Your task to perform on an android device: I'm looking for a new athletic shoe pair. I want to use the Amazon app's new search feature because my old one is growing older
Image 0: 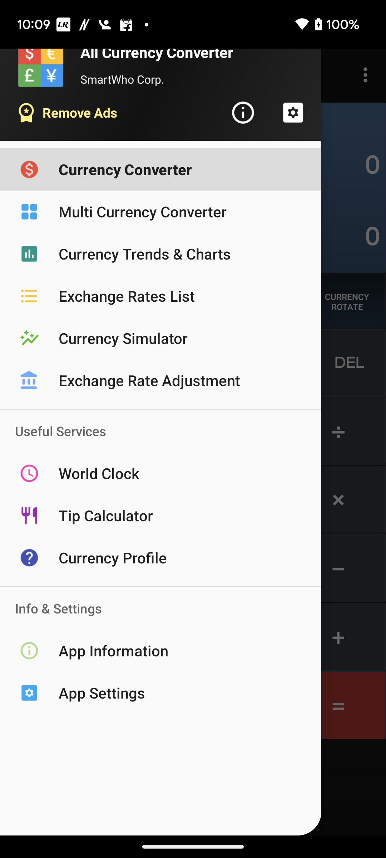
Open the Amazon app
Step 0: open app "Amazon"
Image 1: 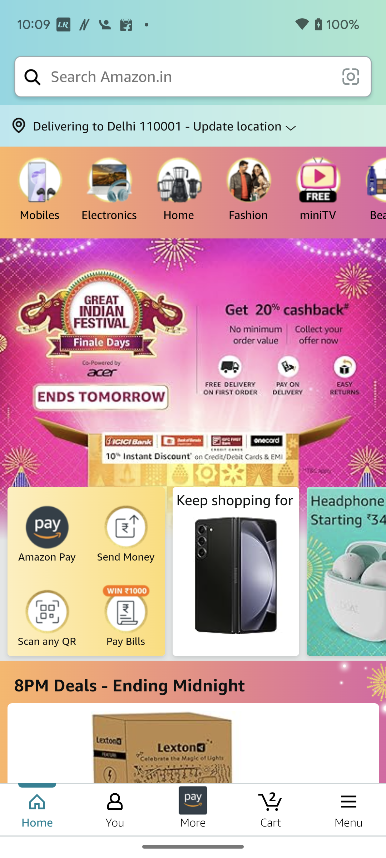
Click on the Search bar 
Step 1: click (190, 77)
Image 2: 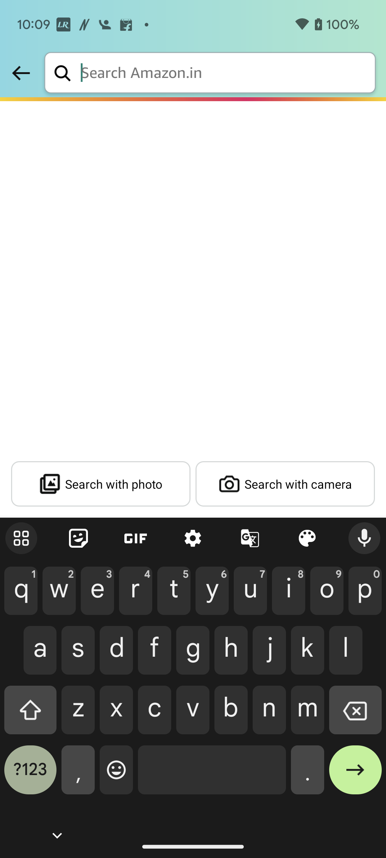
Type athletic shoe in search bar
Step 2: type "Athletic shoe "
Image 3: 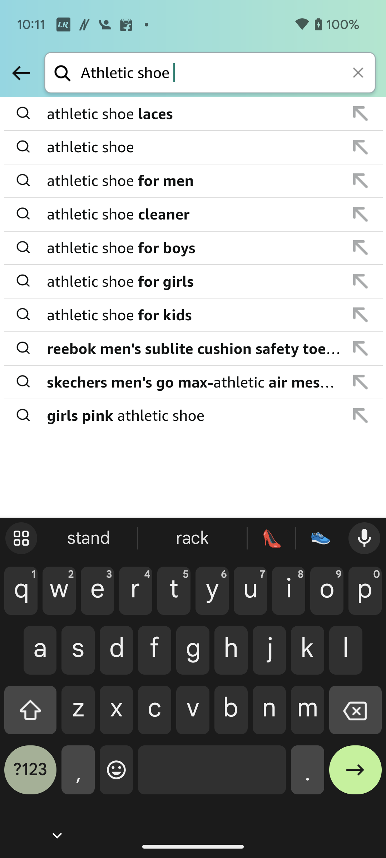
Click on the on the second suggestion 
Step 3: click (194, 147)
Image 4: 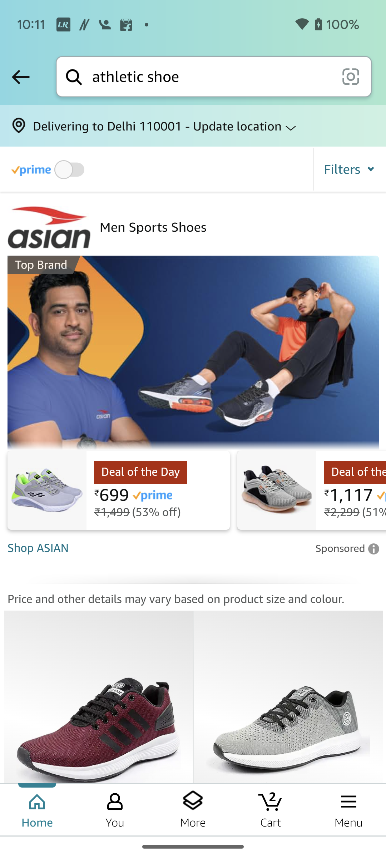
Scroll up to view the shoes
Step 4: scroll down